Your task to perform on an android device: Because I am so excited about the changes, I want to keep track of the currency exchange rates.
Image 0: 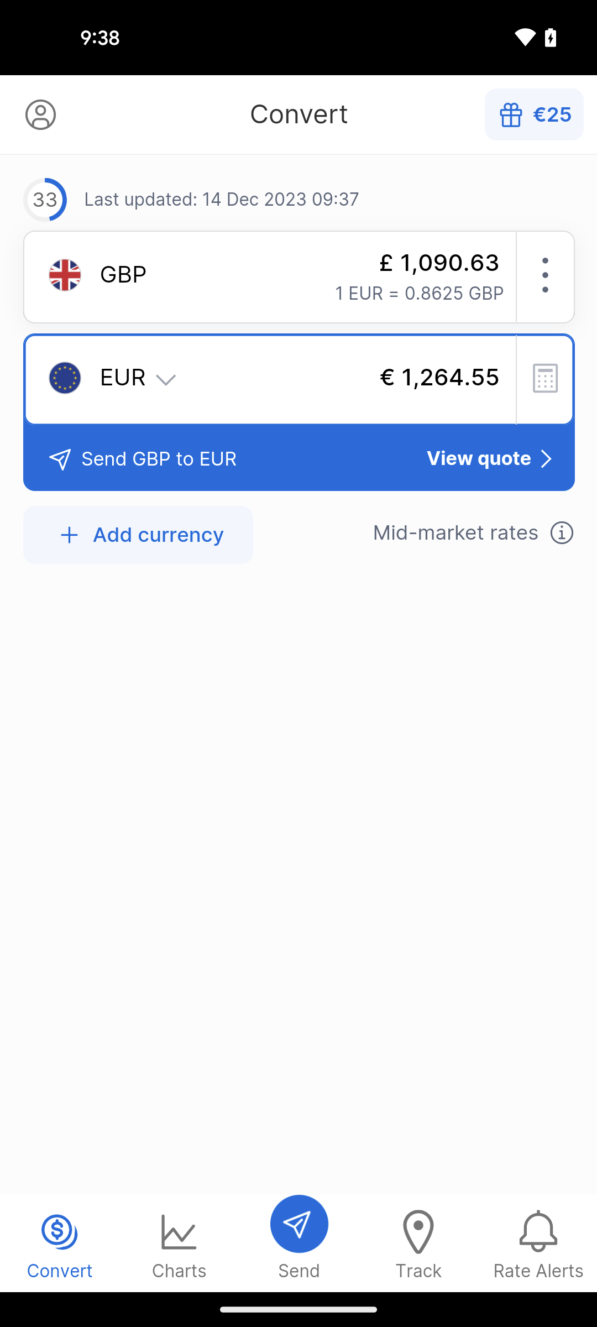
Tap on the charts option at the bottom of the screen
Step 0: click (179, 1244)